Your task to perform on an android device: I wish to monitor the progress of my Achillea Collina plant in my garden using the Flora app.
Image 0: 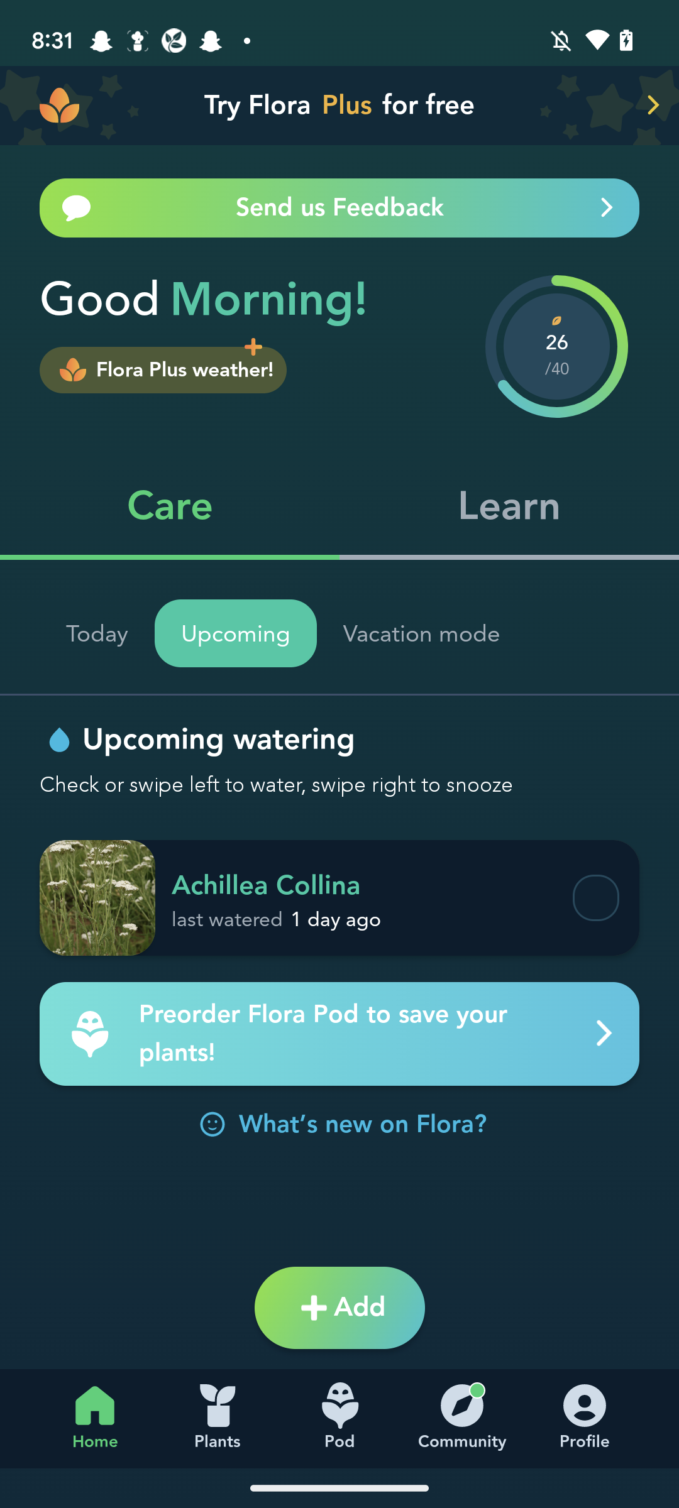
Click on the Plants at the bottom of the screen
Step 0: click (190, 1422)
Image 1: 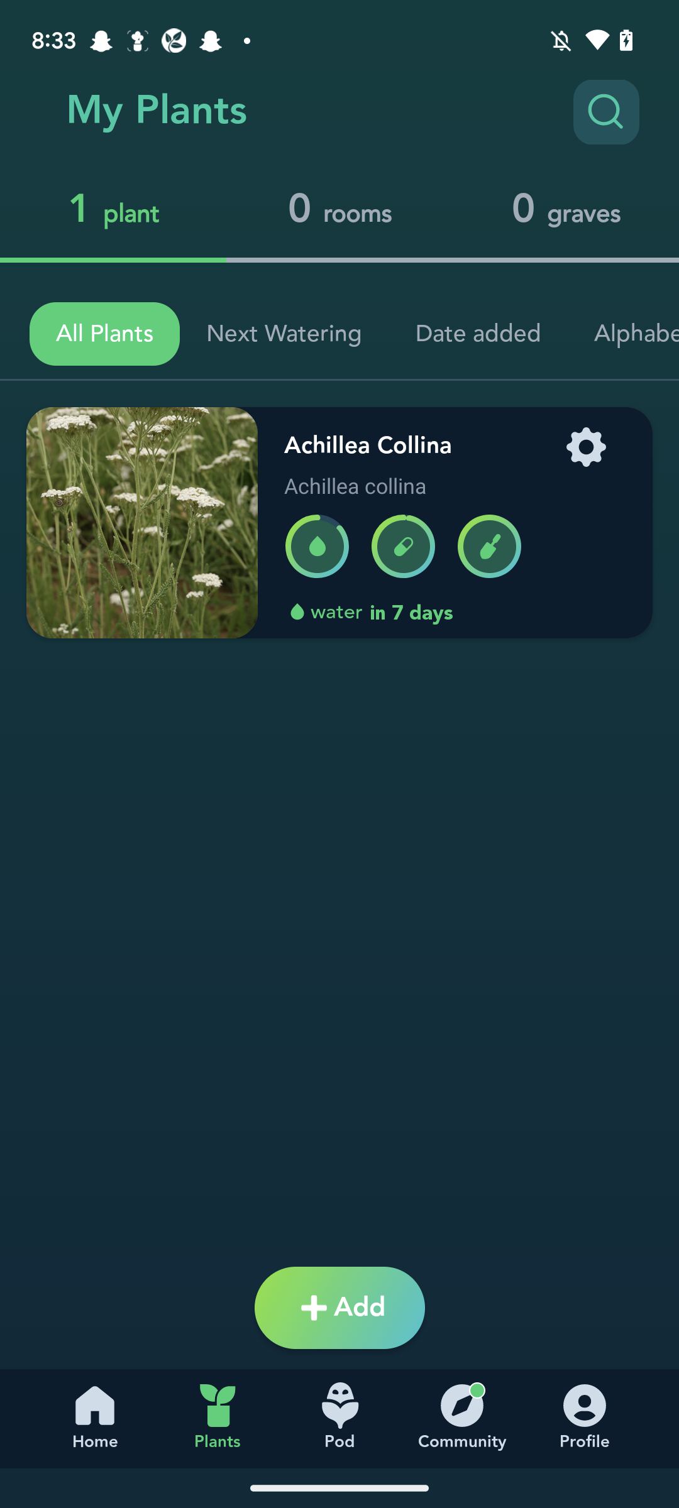
Click on  Achillea Collina
Step 1: click (142, 523)